Your task to perform on an android device: Complete the lesson 1 of the Spanish language in the Duolingo app.
Image 0: 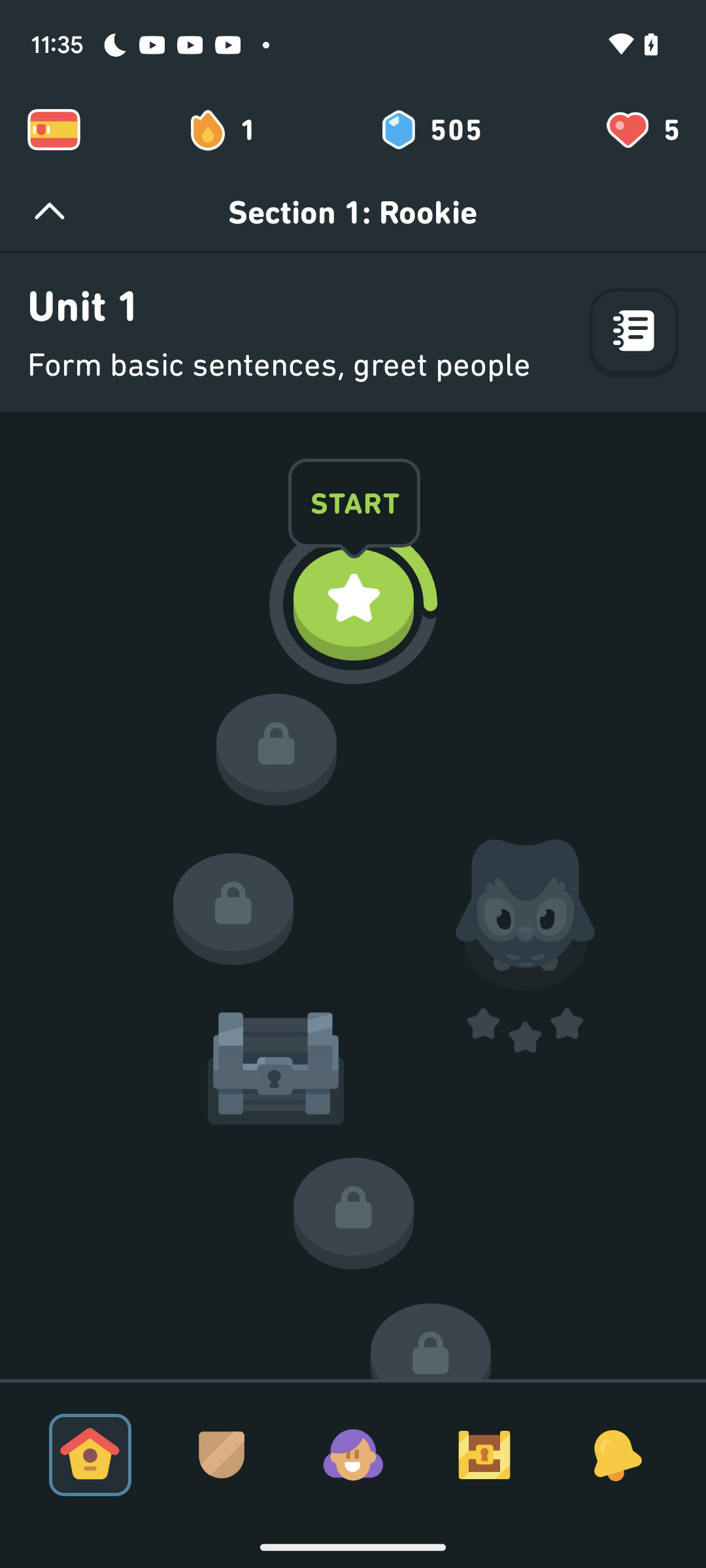
Click on the start button
Step 0: click (353, 600)
Image 1: 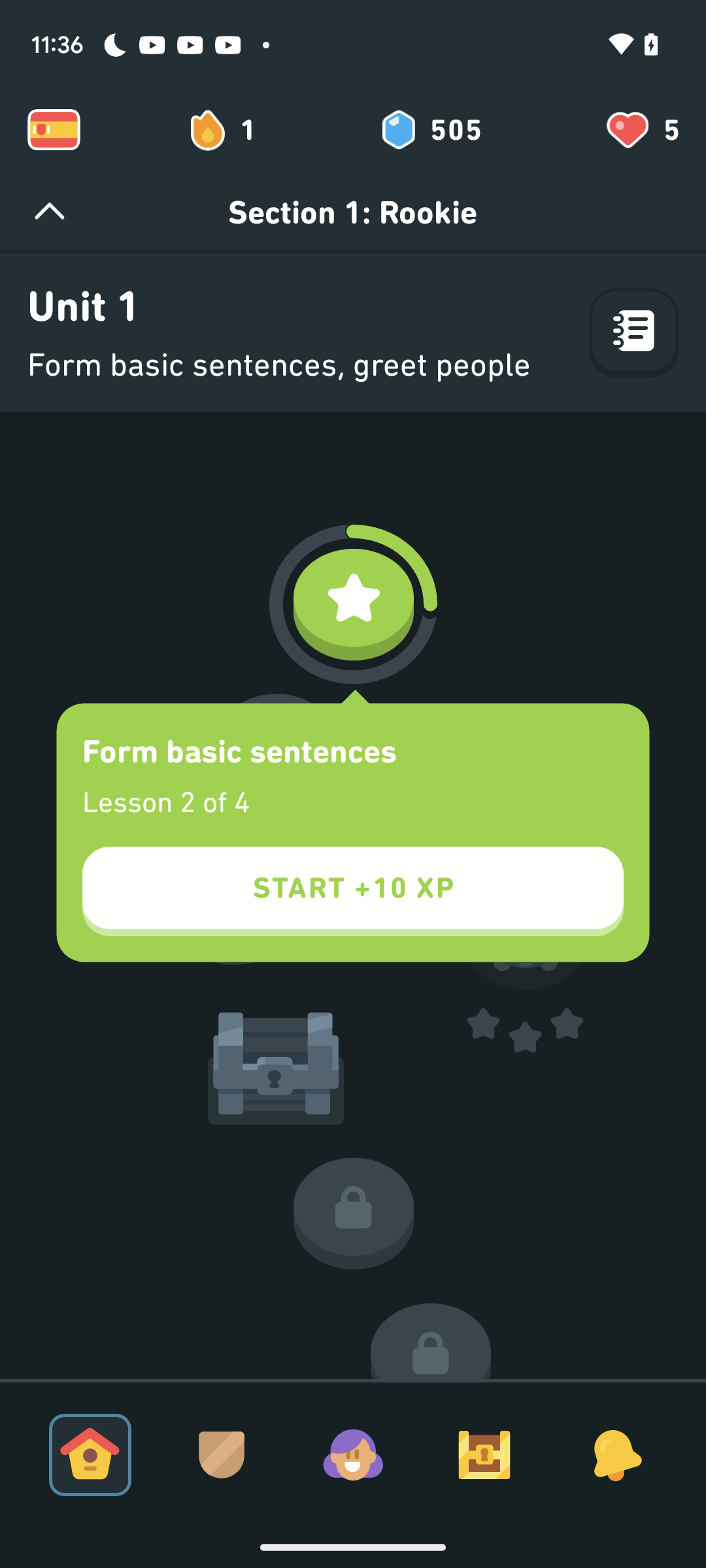
Click on start +10XP button
Step 1: click (352, 891)